Your task to perform on an android device: Subscribe the " K K Apple " channel for such interesting video on vimeo app.
Image 0: 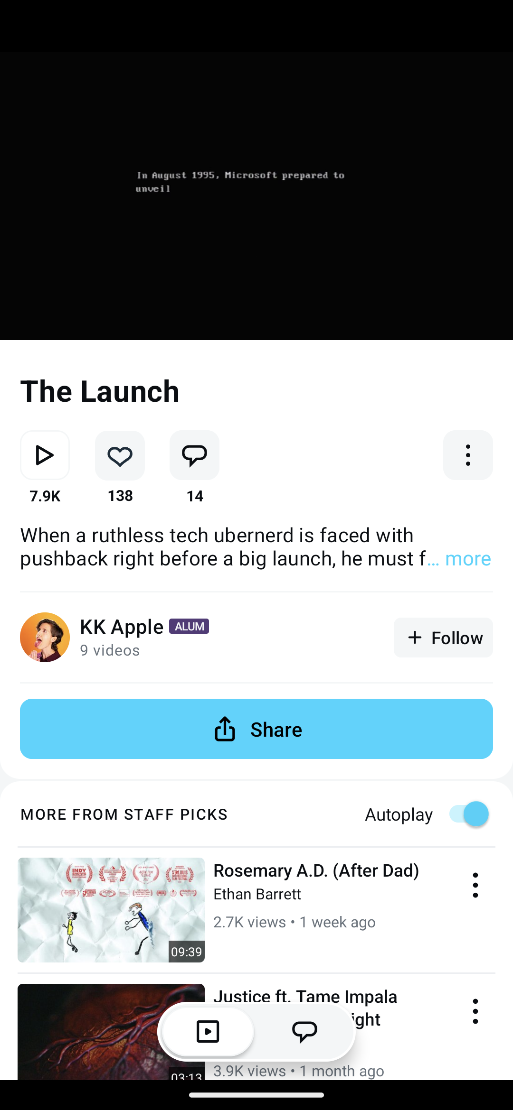
Click on the "+ Follow" button".
Step 0: click (443, 637)